Your task to perform on an android device: View the EvoSpeed Electric 13 track and field shoes details in the PUMA app.
Image 0: 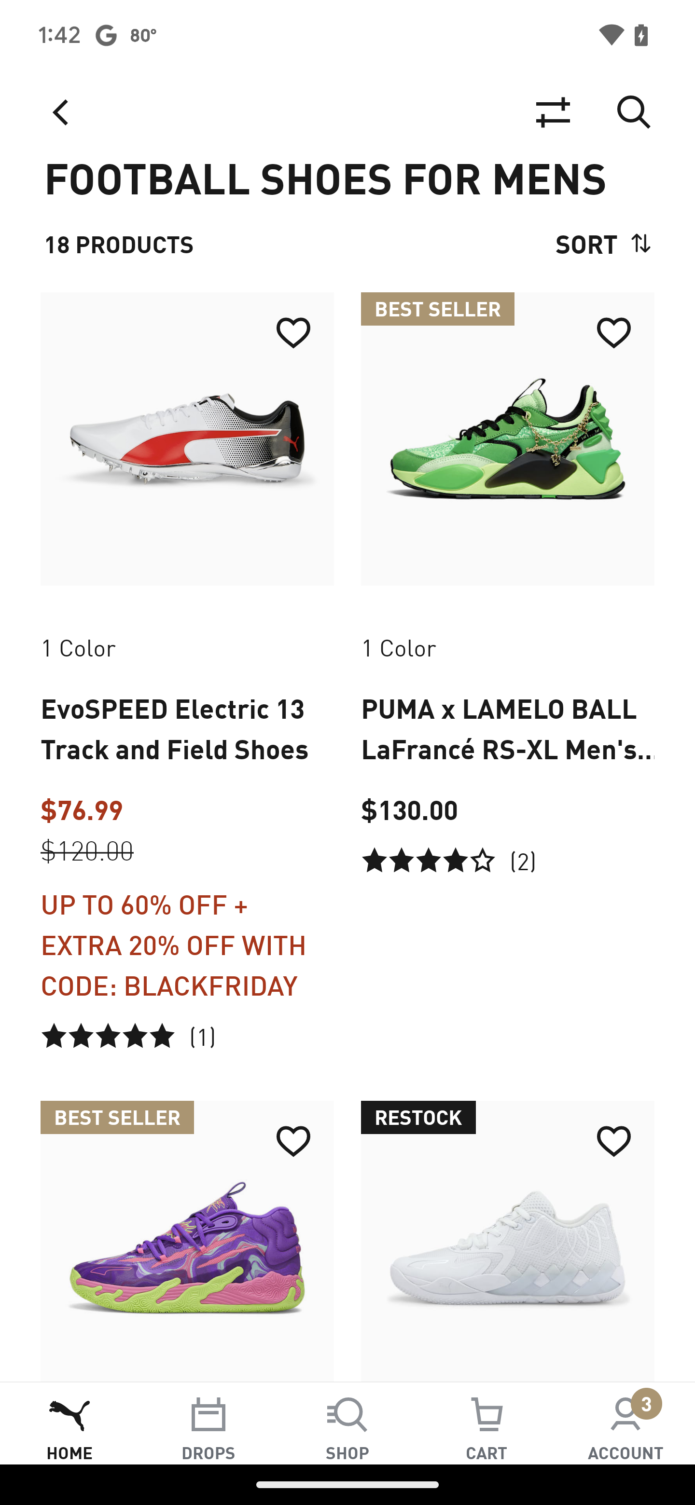
Click on the Evospeed shoes
Step 0: click (187, 439)
Image 1: 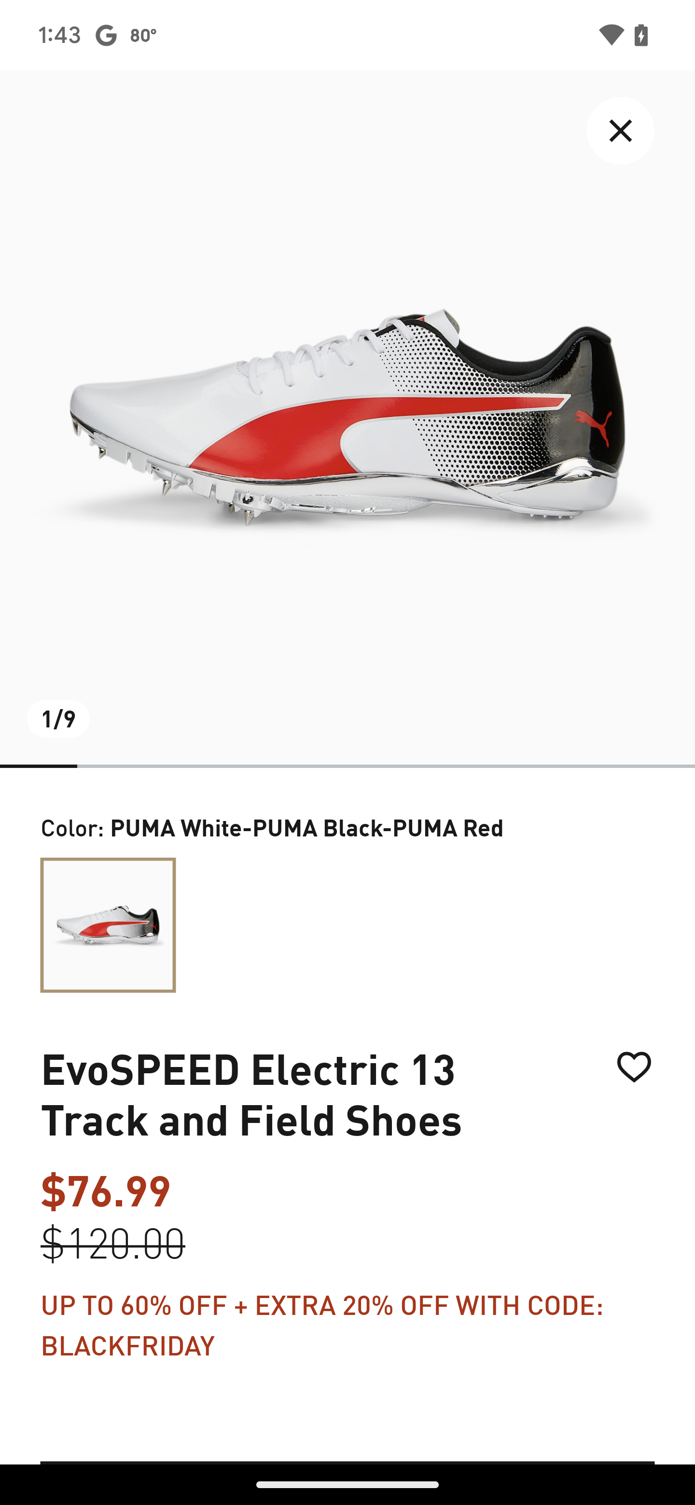
Swipe up on the screen
Step 1: scroll down